Your task to perform on an android device: To the second slide of the presentation, I want to add the first video of Google Photos.
Image 0: 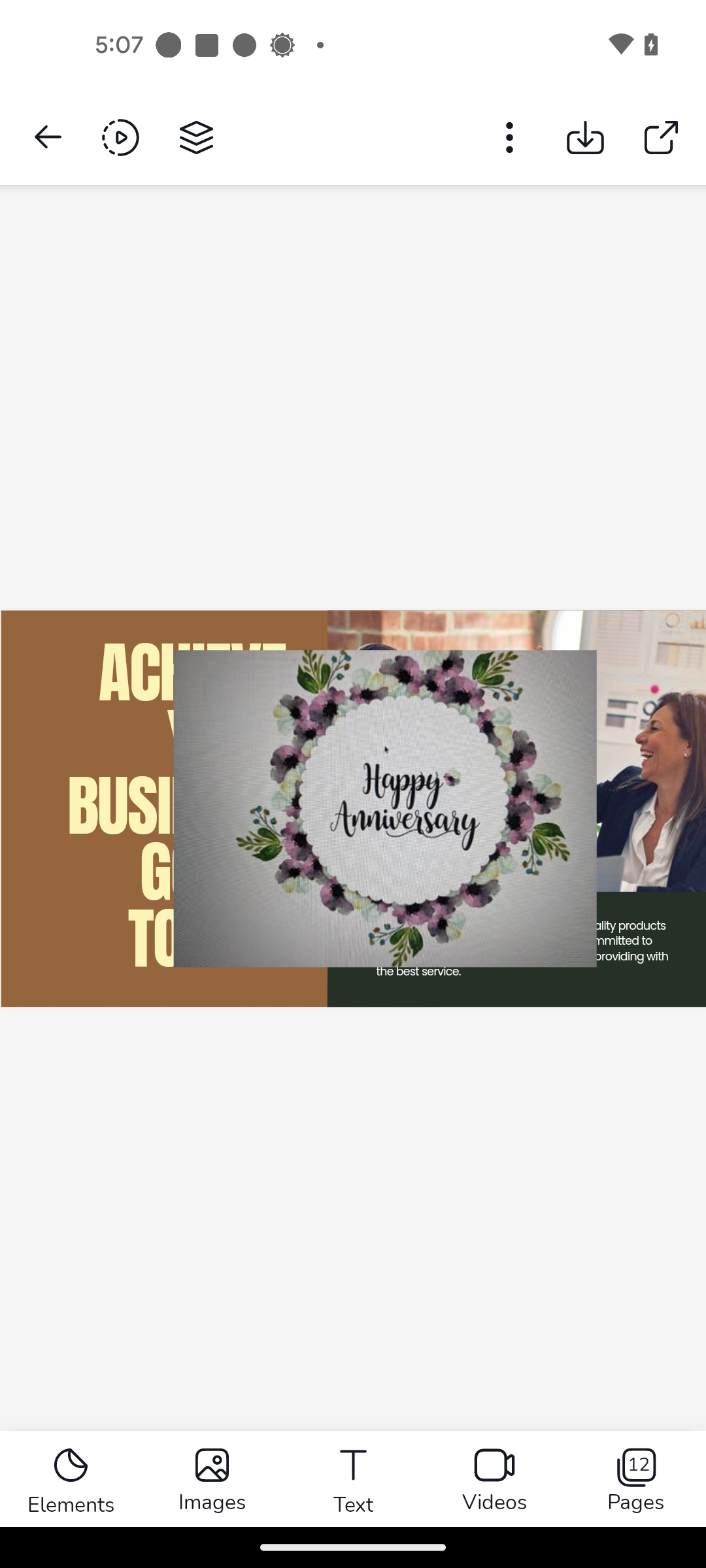
Click on the pages tab
Step 0: click (623, 1471)
Image 1: 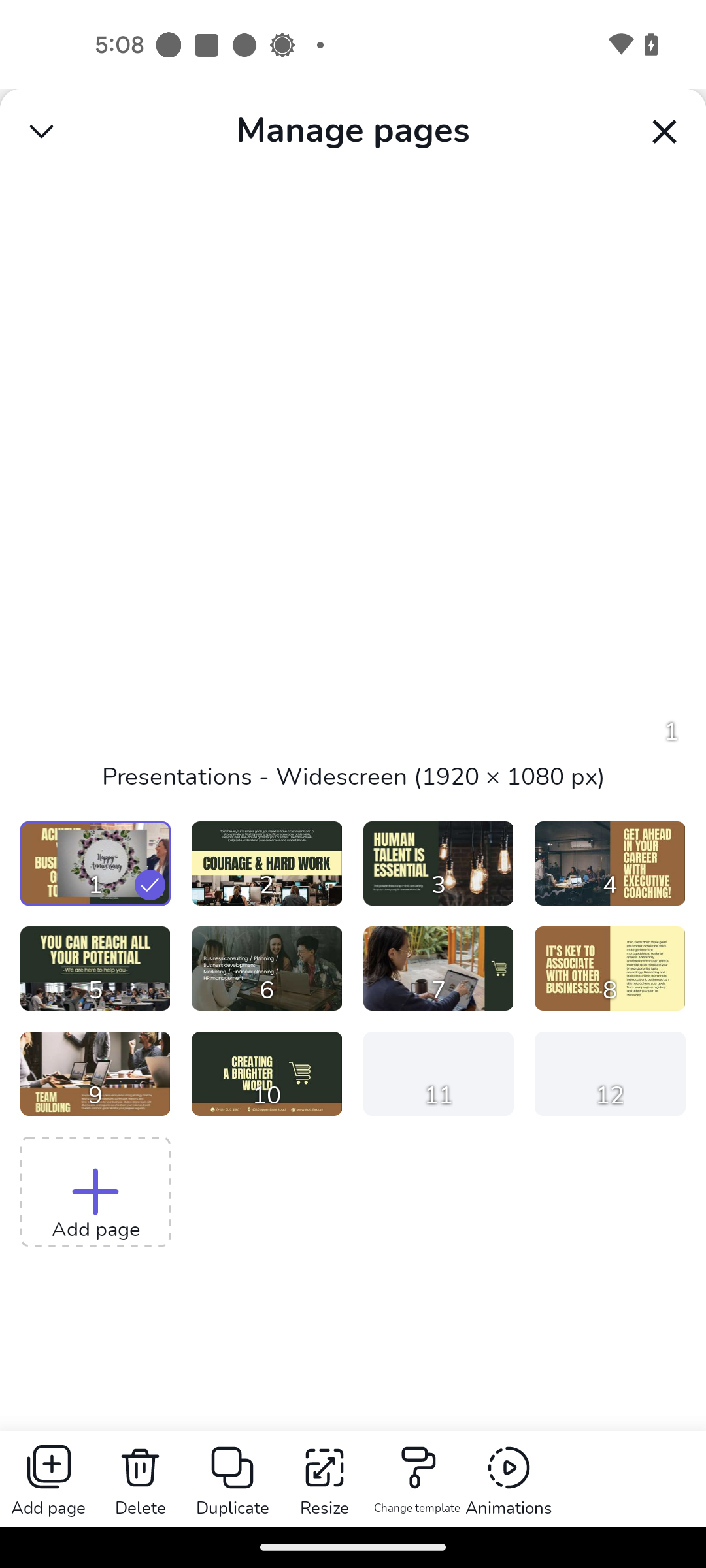
Click on the 2nd slide
Step 1: click (353, 1116)
Image 2: 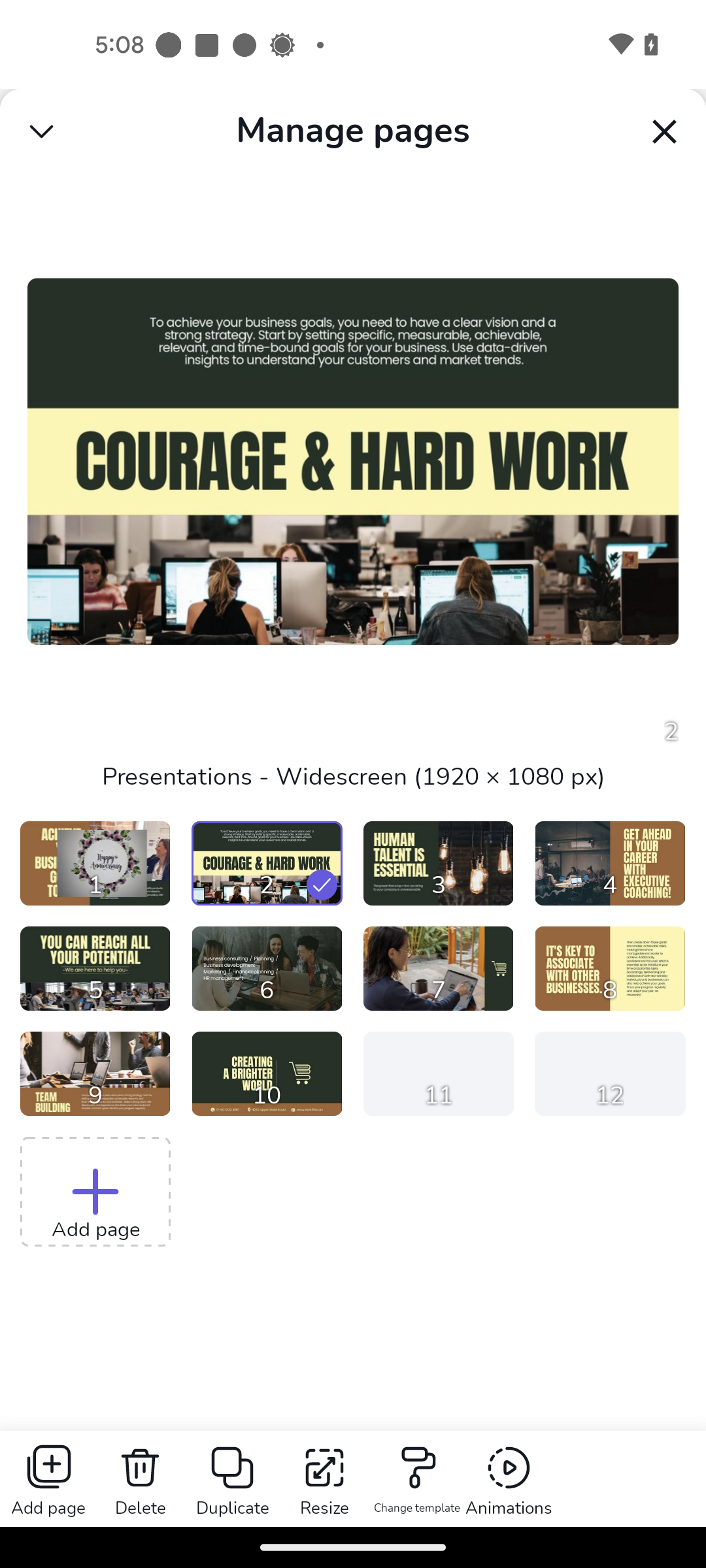
Tap on the Courage & Hear work page
Step 2: click (341, 457)
Image 3: 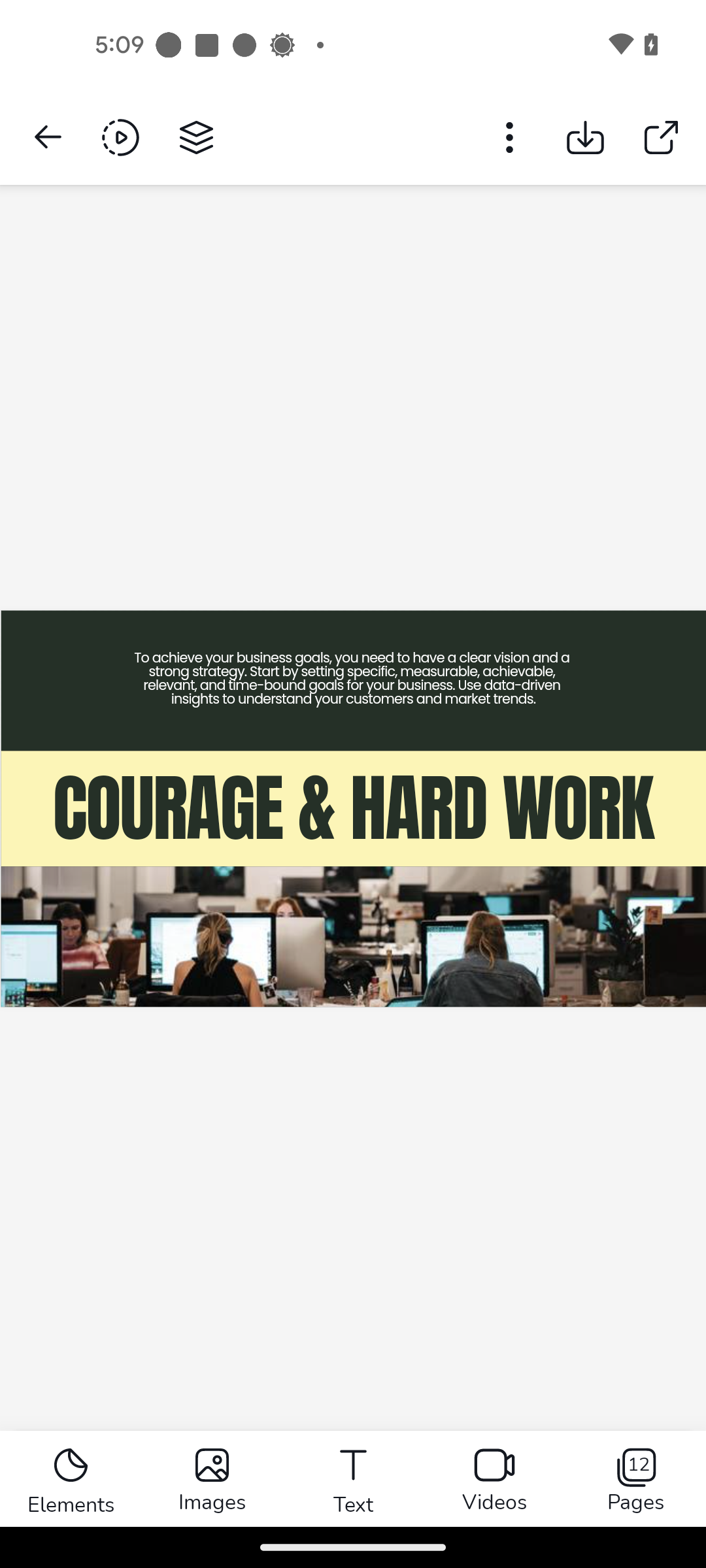
Go to the Videos tab
Step 3: click (501, 1480)
Image 4: 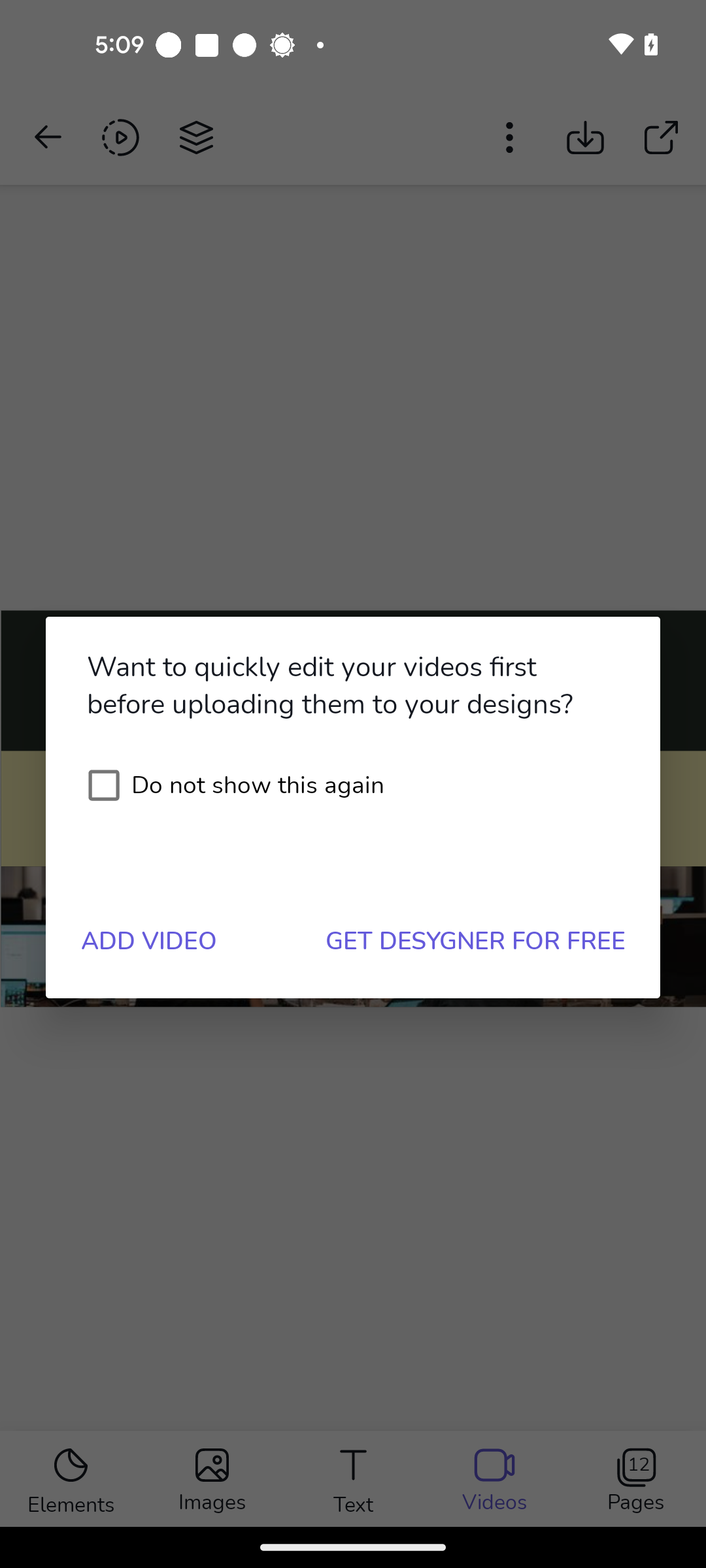
Click on the add videos option
Step 4: click (148, 941)
Image 5: 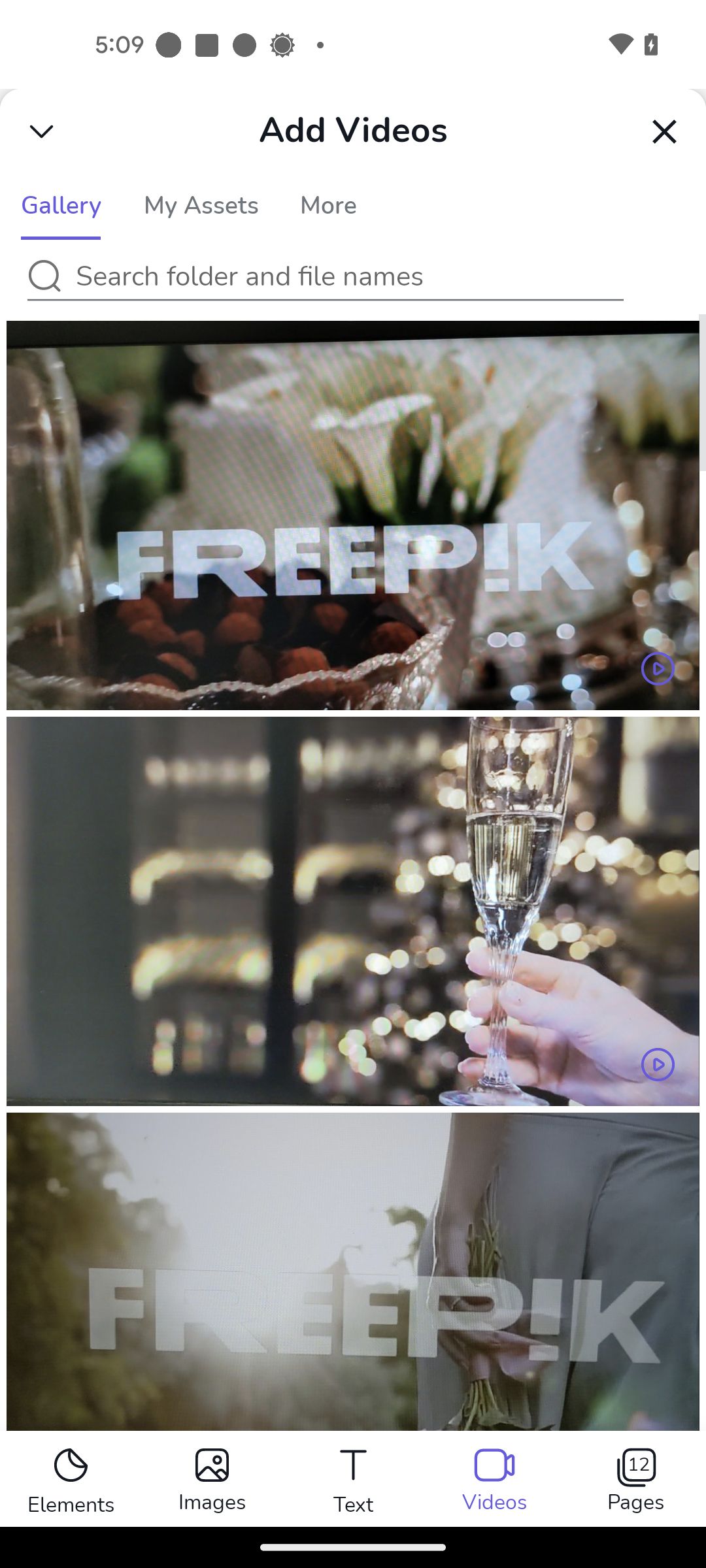
Select the first video
Step 5: click (353, 872)